Your task to perform on an android device: Create a reminder for tomorrow morning at 7:00 am with the title "Wake up" 
Image 1: 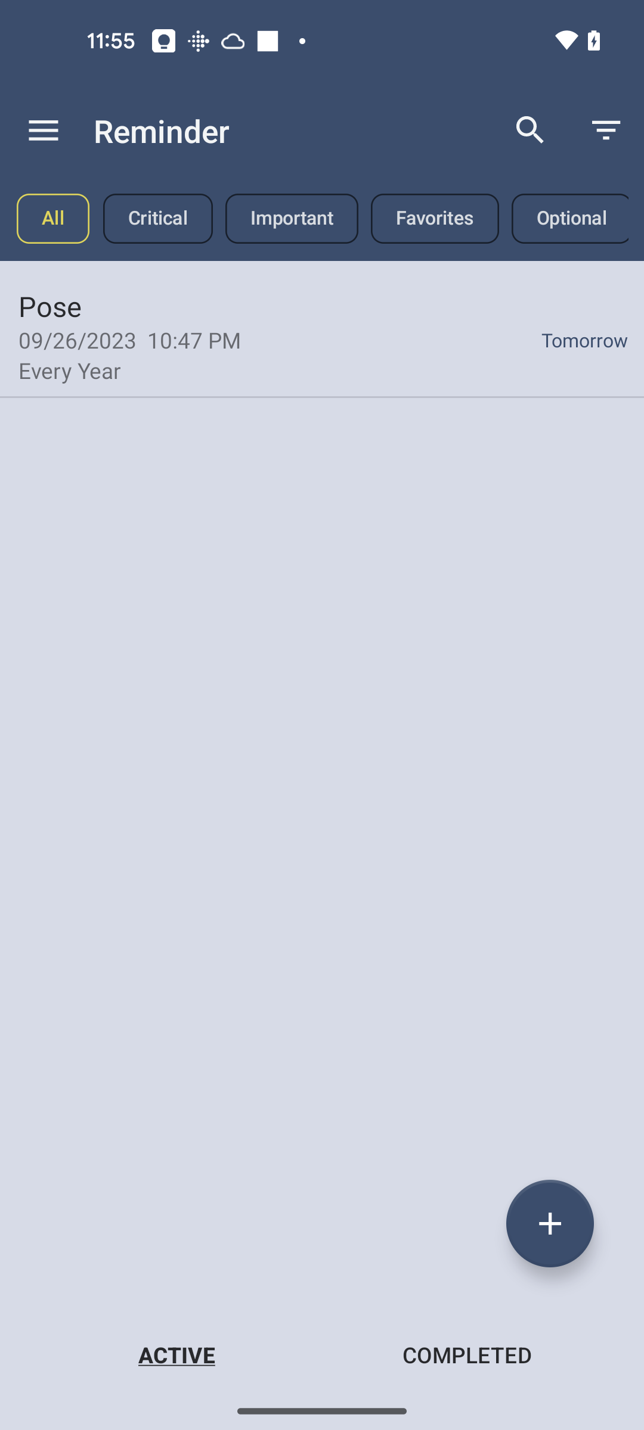
Click on the Plus icon at the bottom right of the screen
Step 1: click (550, 1223)
Image 2: 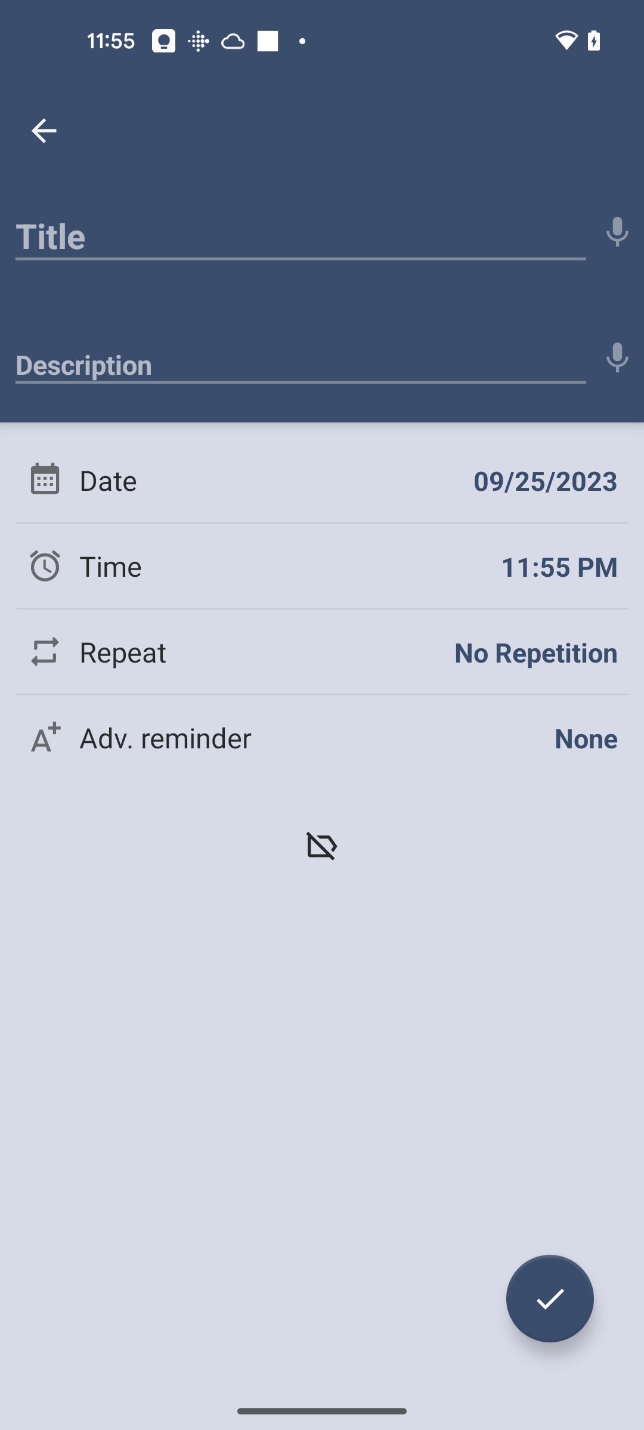
Click on the Title text field
Step 2: click (301, 229)
Image 3: 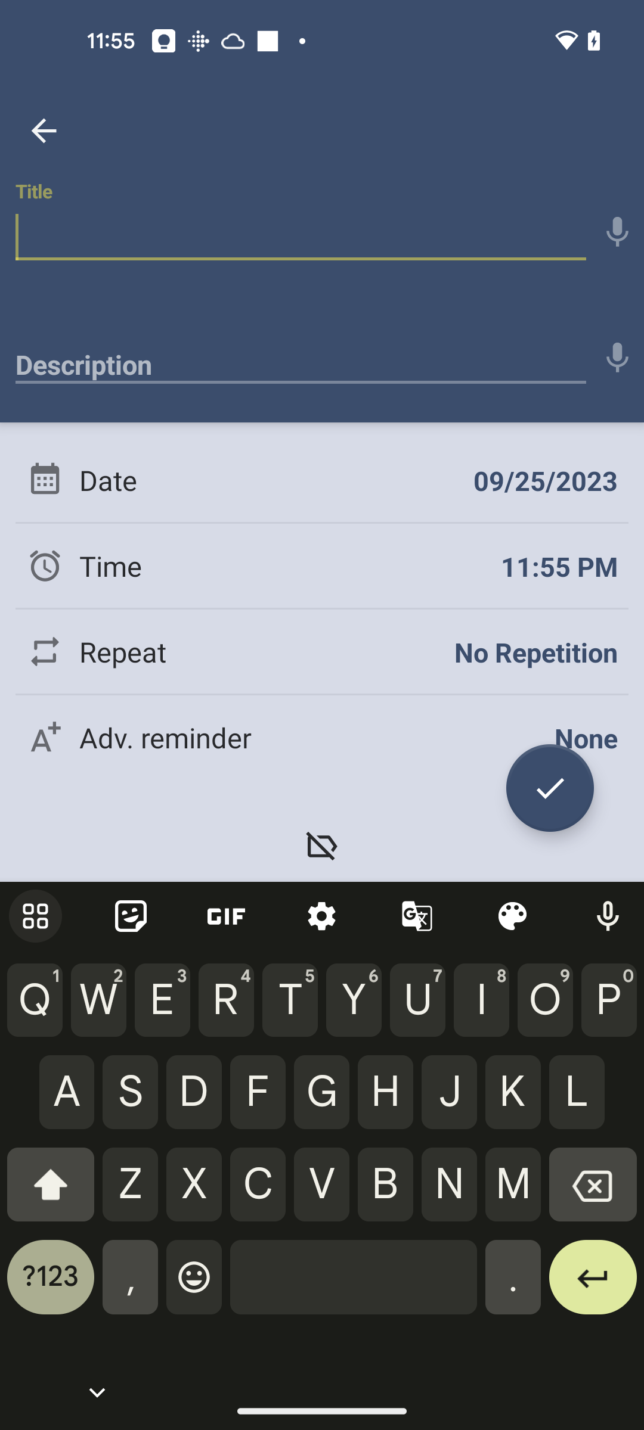
Type Wake up
Step 3: type "Wake up"
Image 4: 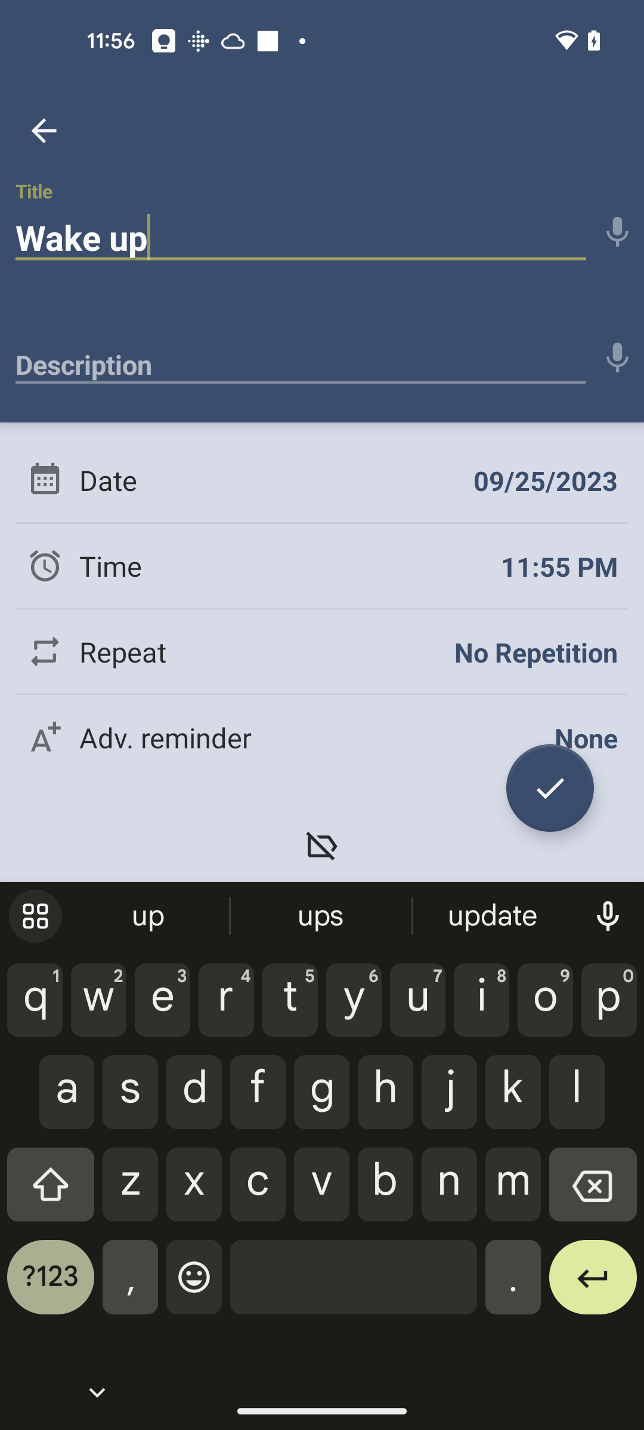
Click on the current date
Step 4: click (546, 480)
Image 5: 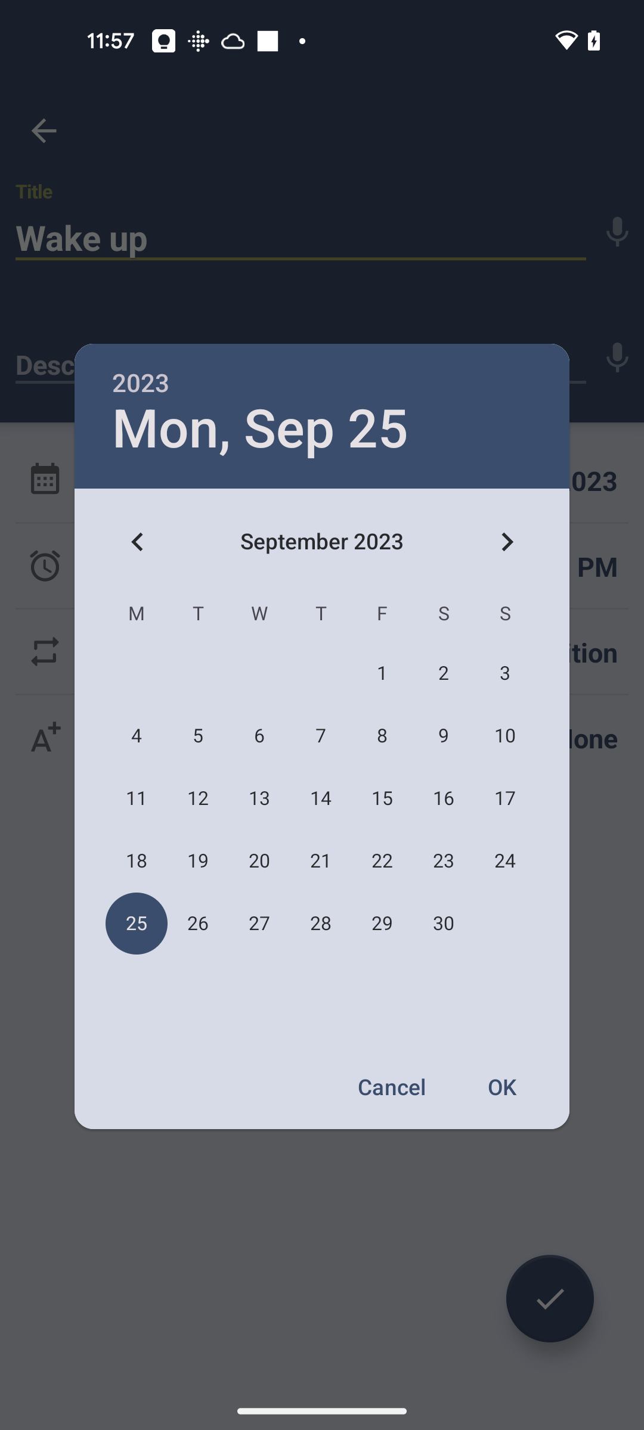
Click on the 26 September 2023
Step 5: click (198, 924)
Image 6: 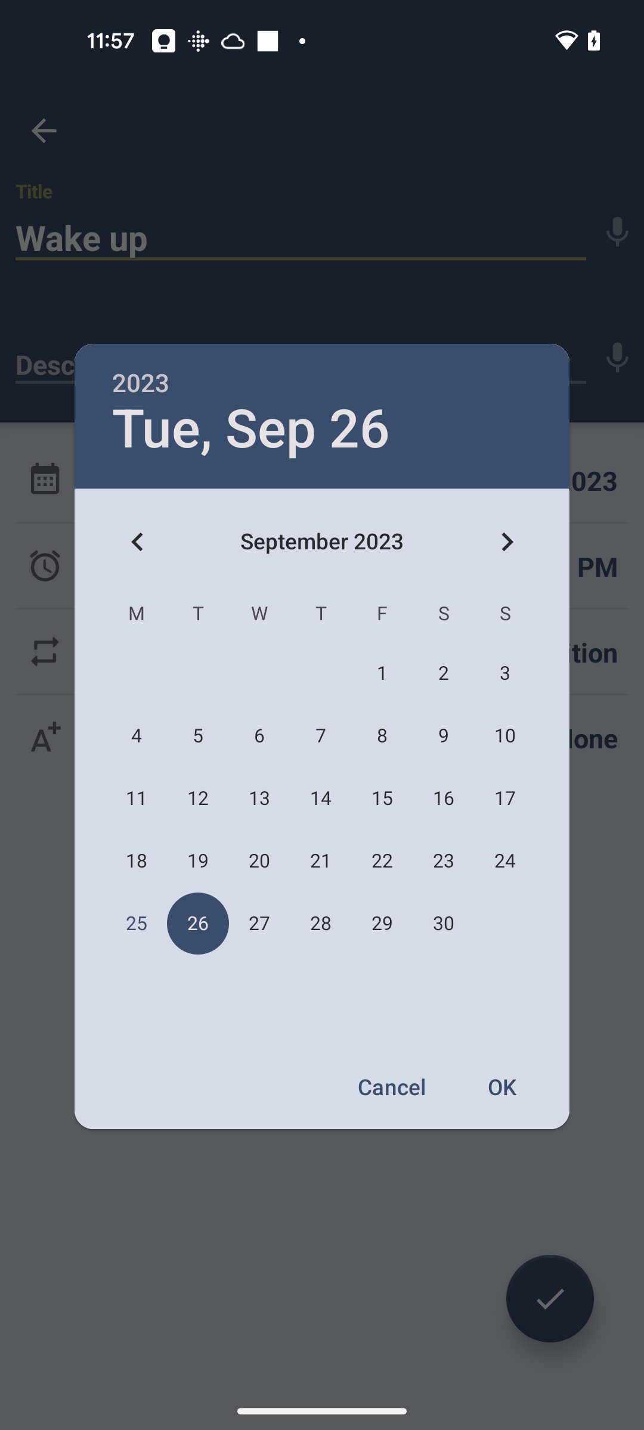
Click on the OK
Step 6: click (503, 1086)
Image 7: 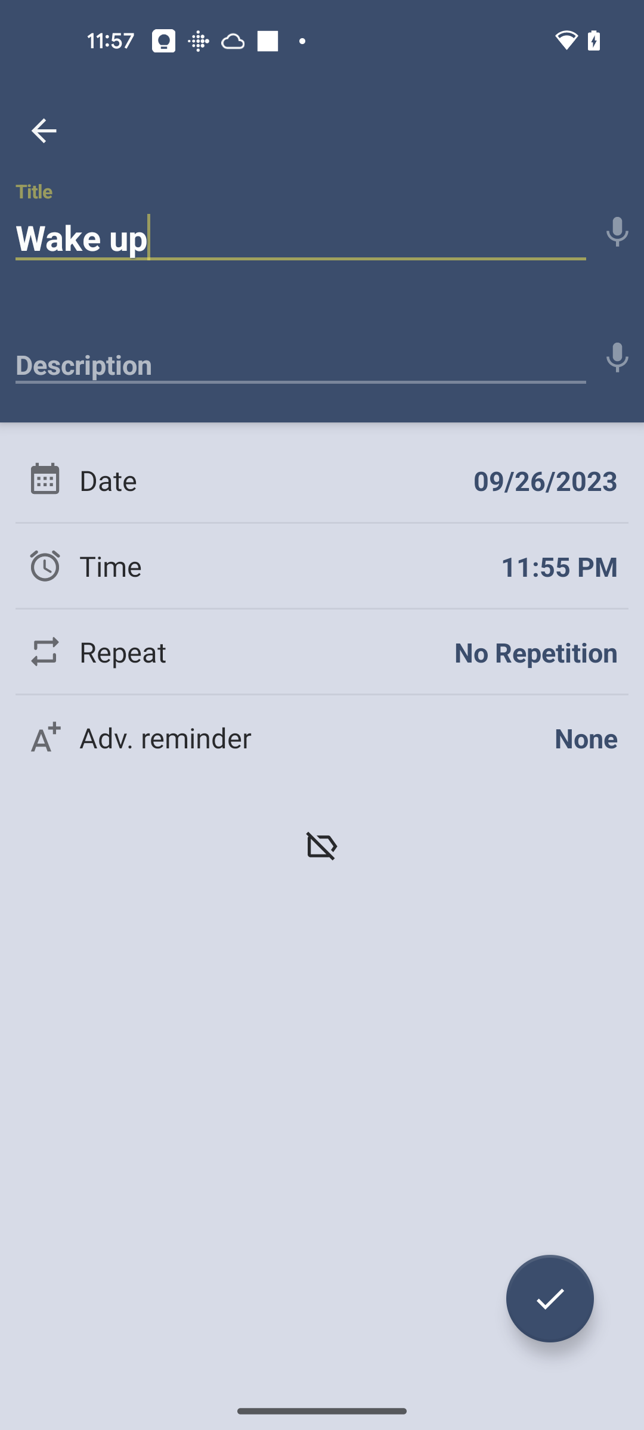
Click on the current time
Step 7: click (559, 566)
Image 8: 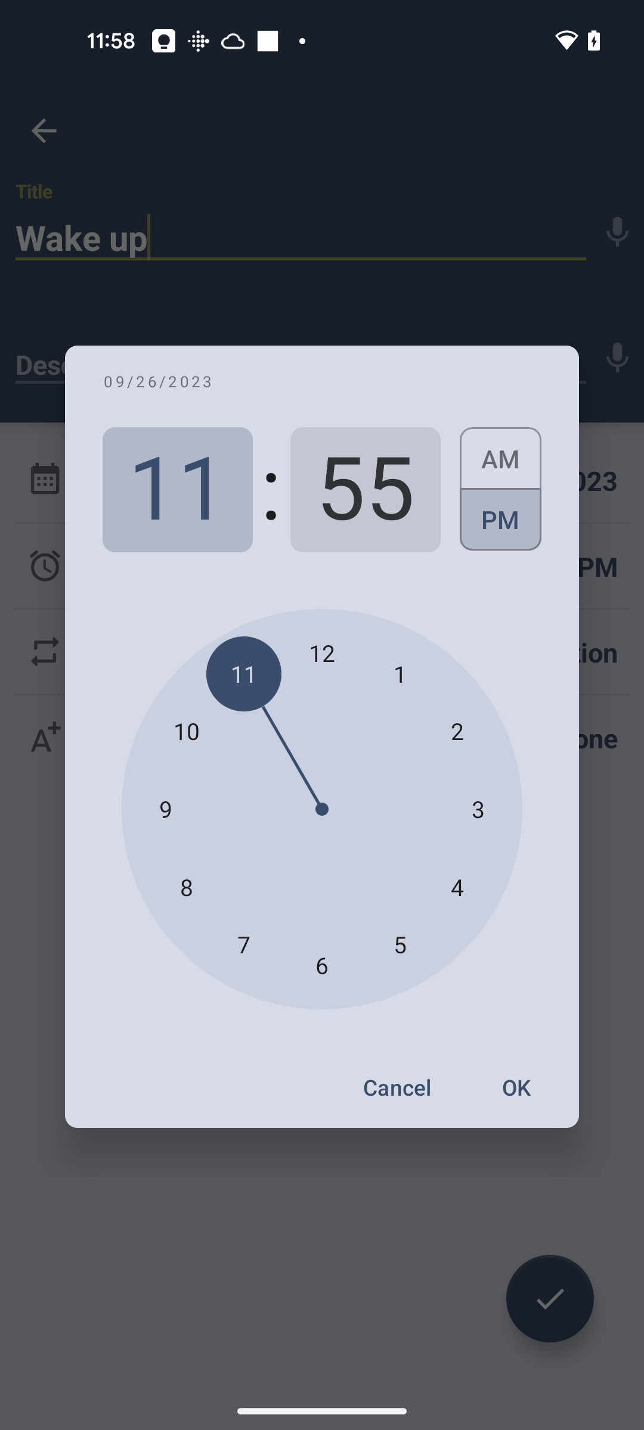
Set the hours to 7
Step 8: click (244, 944)
Image 9: 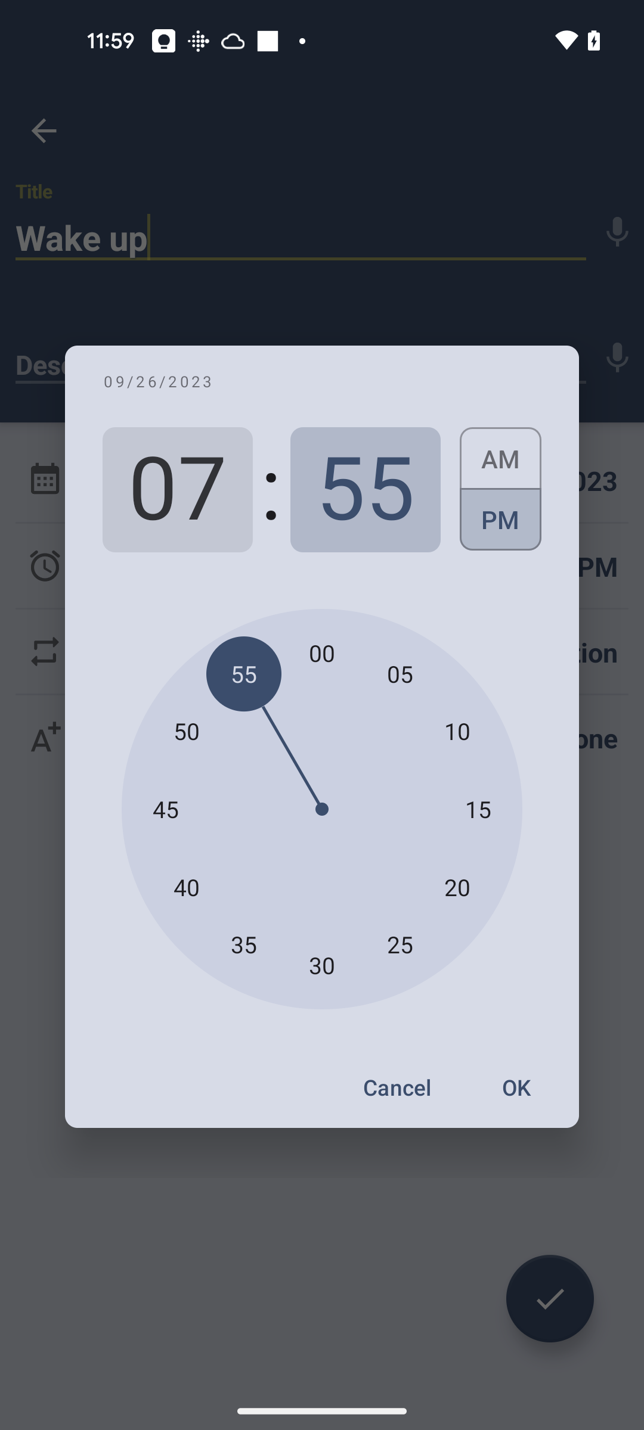
Click on the Minutes section
Step 9: click (365, 490)
Image 10: 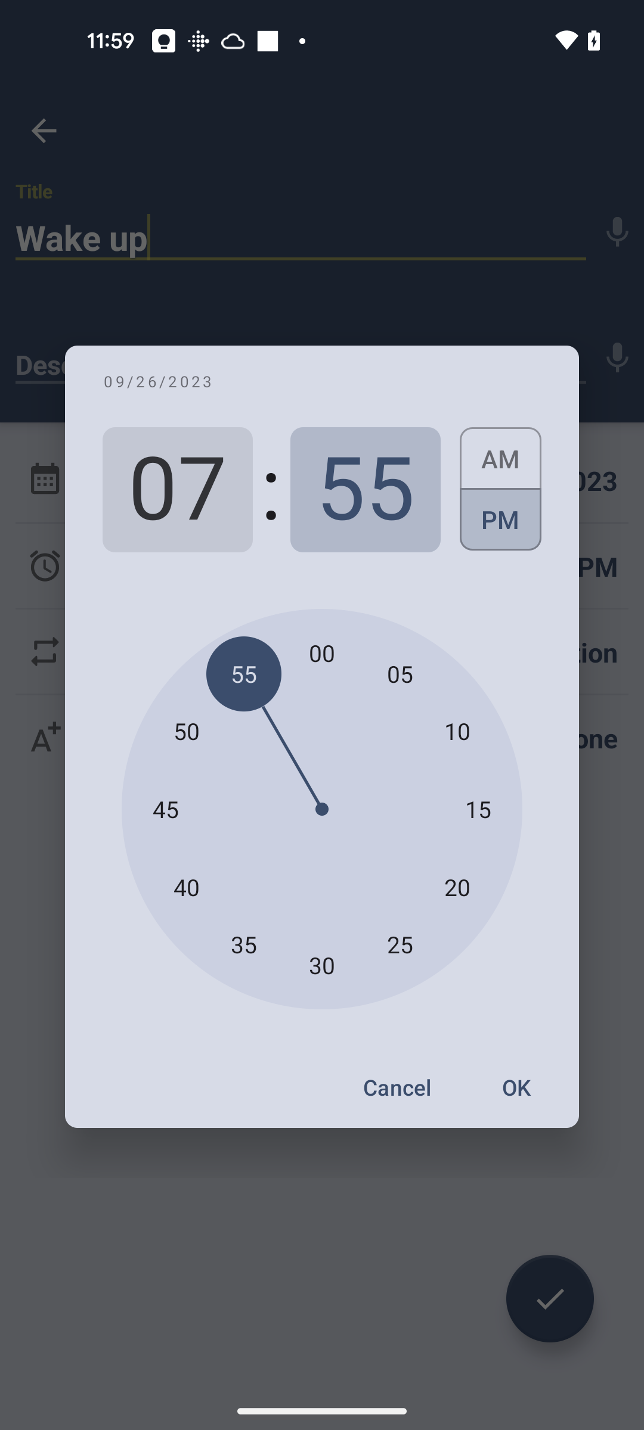
Set the minutes to 00
Step 10: click (322, 652)
Image 11: 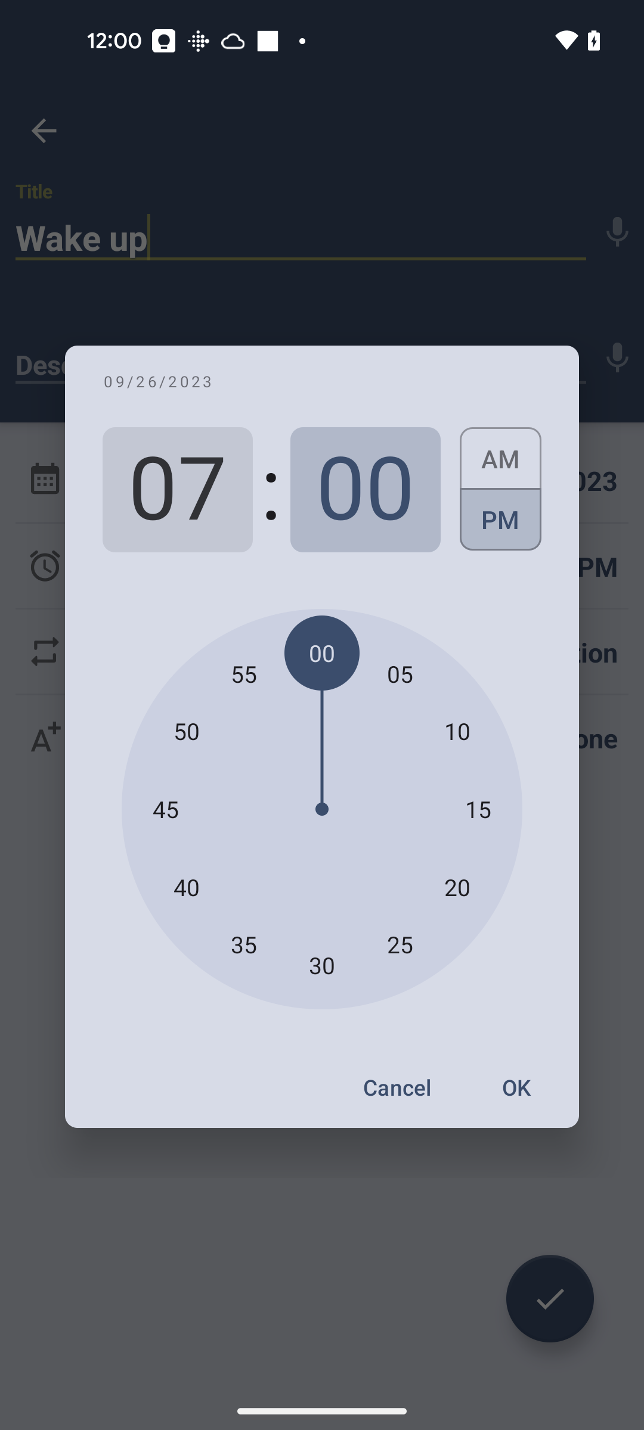
Click on the AM
Step 11: click (500, 452)
Image 13: 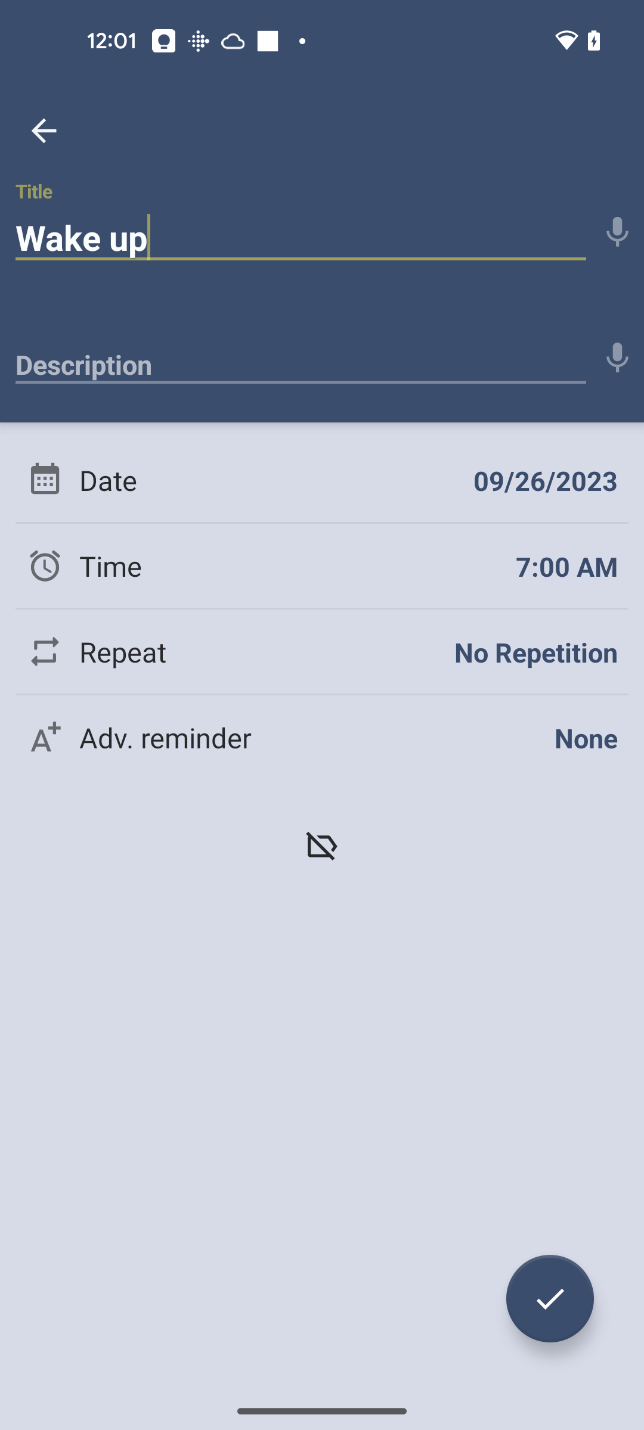
Click on the Check icon at the bottom right of the screen
Step 13: click (550, 1298)